Your task to perform on an android device: Open the Domino's App and get the information about the Farmhouse pizza
Image 0: 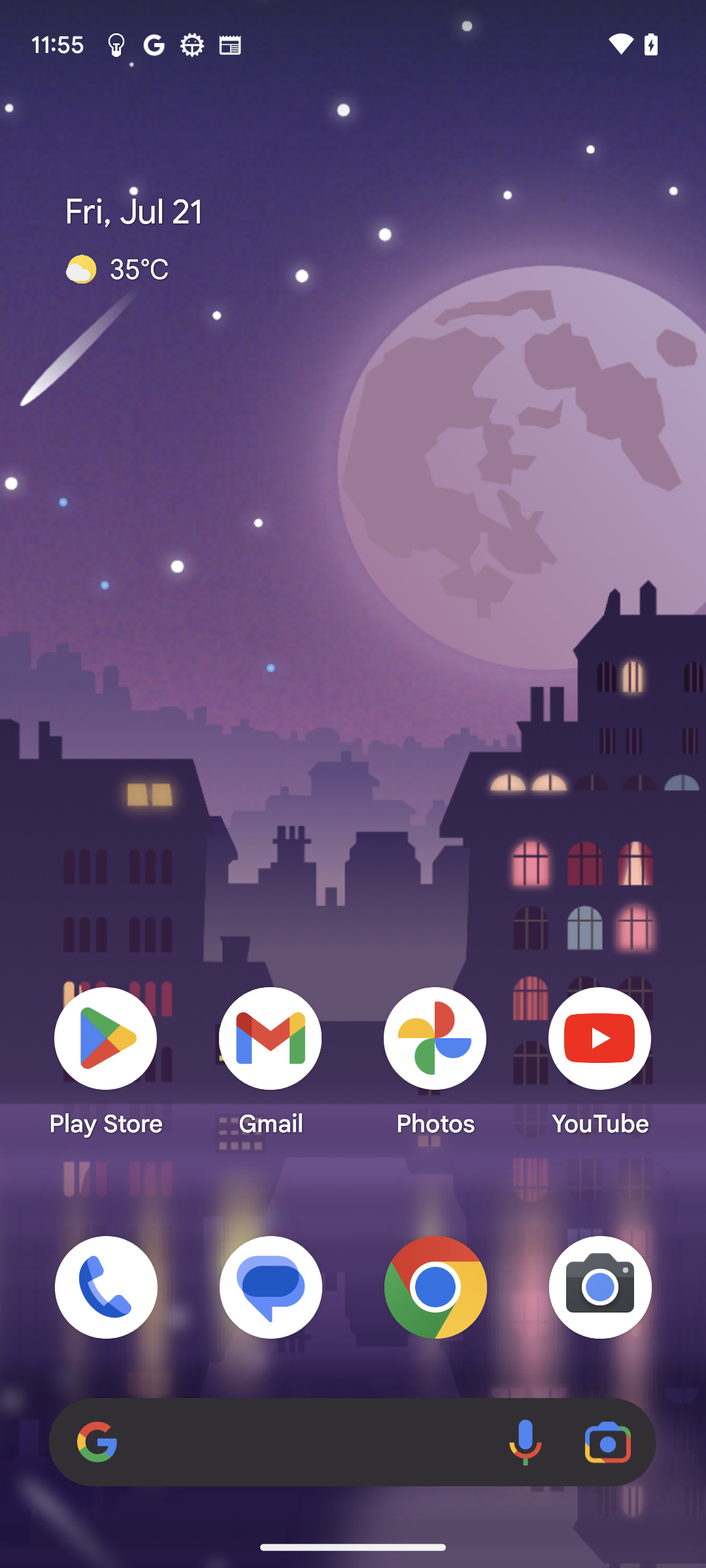
Open the Domino's App
Step 0: open app "Domino's"
Image 1: 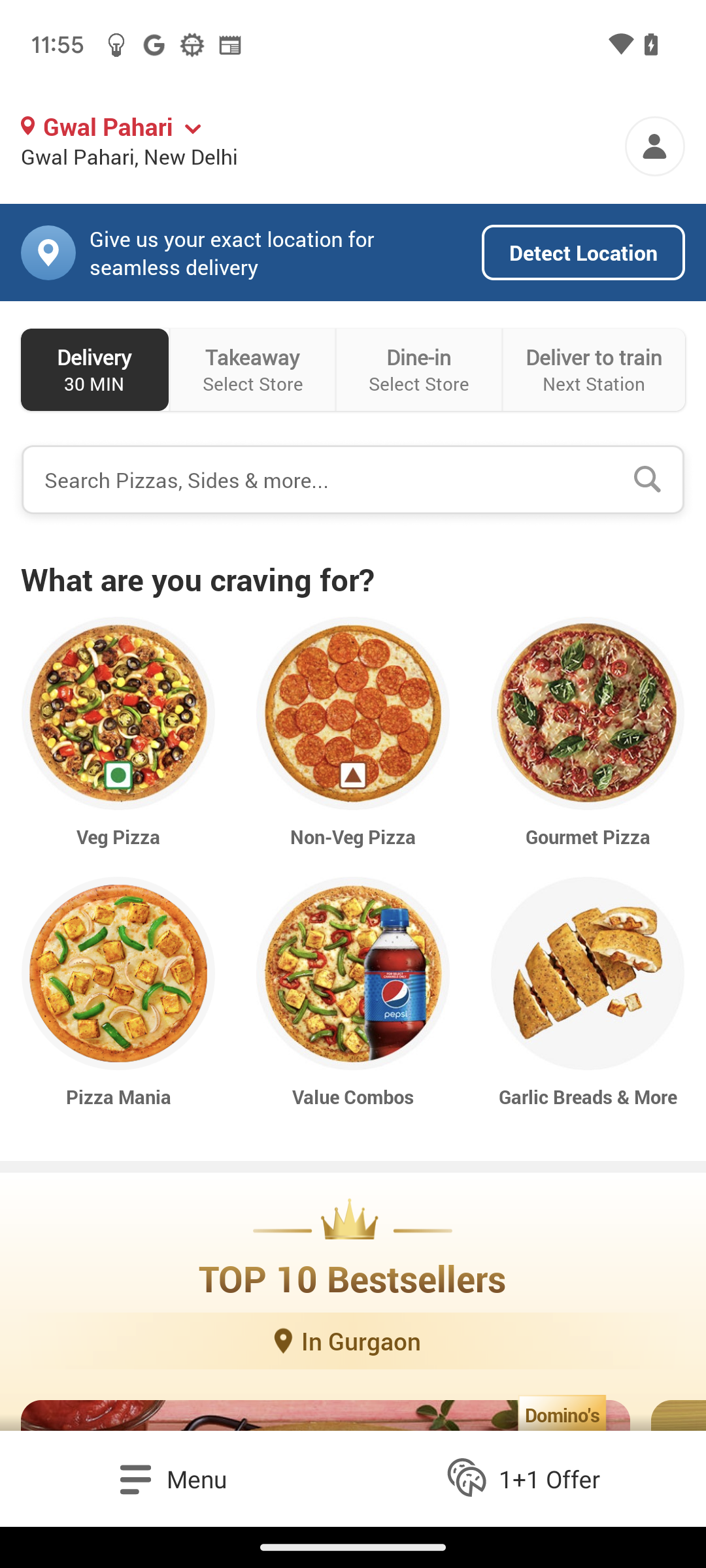
Click on the Veg Pizza 
Step 1: click (118, 713)
Image 2: 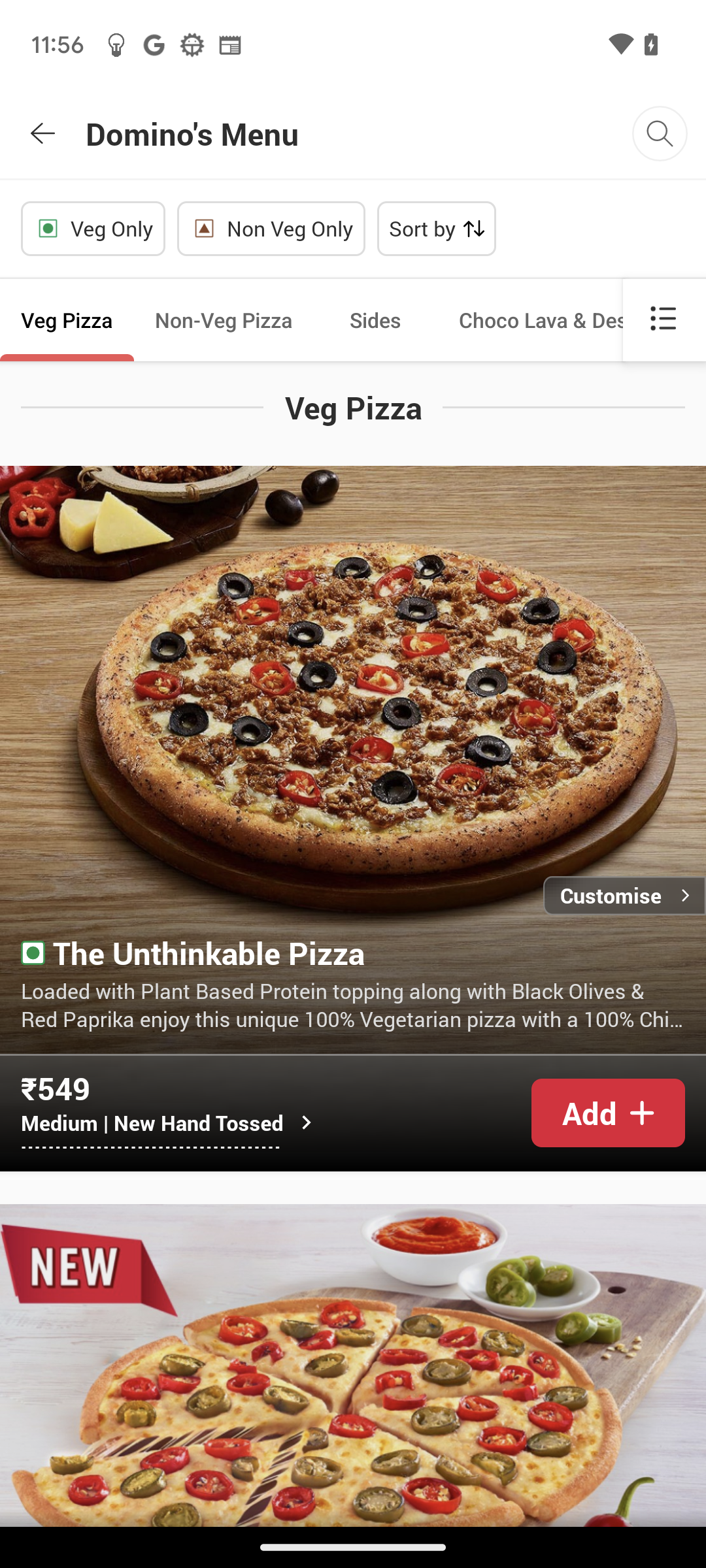
Swipe up on the screen
Step 2: scroll down
Image 3: 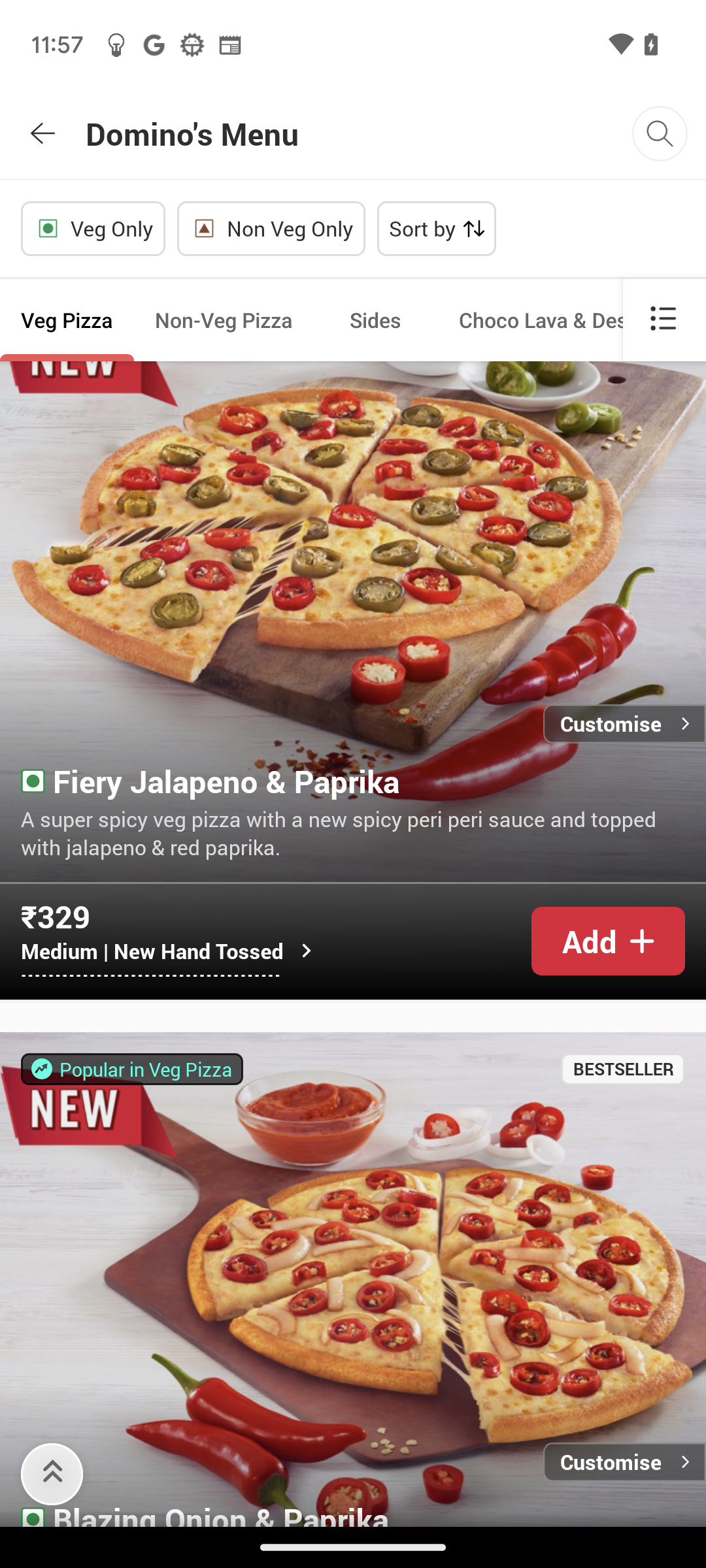
Swipe up on the screen
Step 3: scroll down
Image 4: 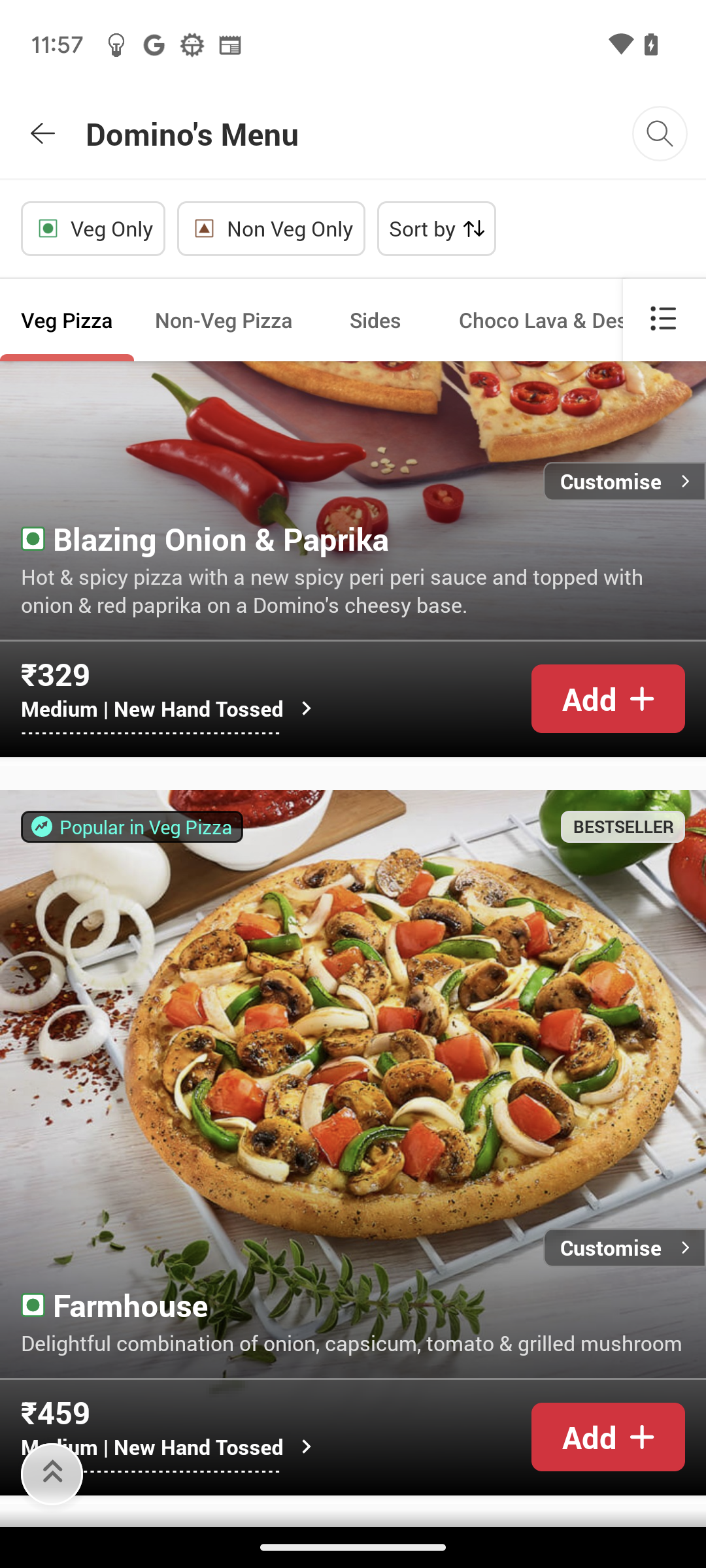
Click on the Farmhouse pizza
Step 4: click (353, 1132)